Your task to perform on an android device: I will share my progress with my son, Evan Kramer, to motivate him to stay fit.
Image 0: 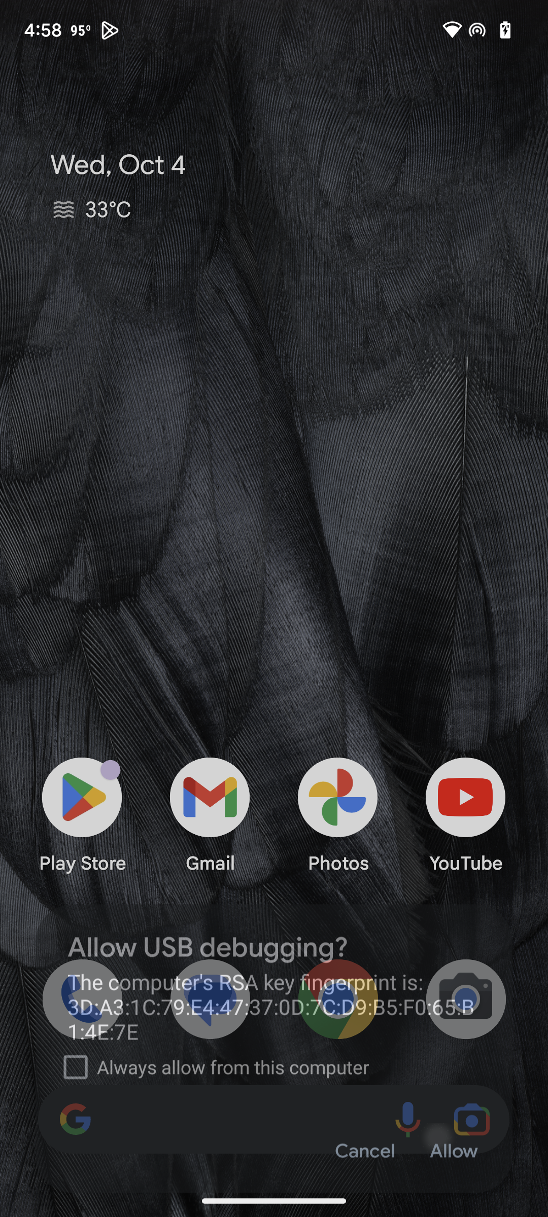
Open Google fit app.
Step 0: open app "Fit"
Image 1: 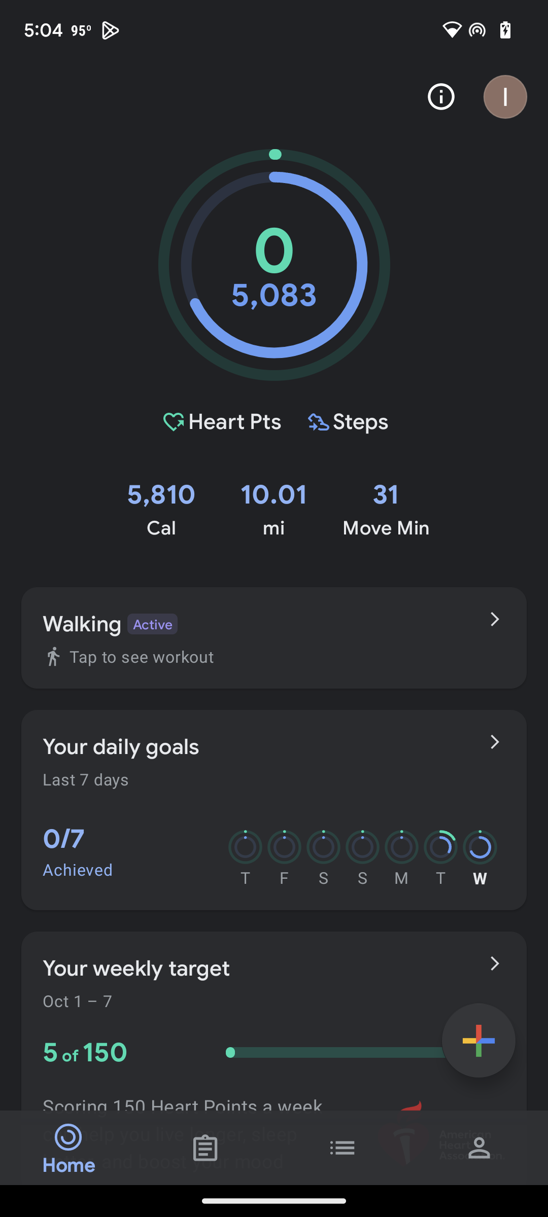
Click on the second icon at the bottom.
Step 1: click (205, 1148)
Image 2: 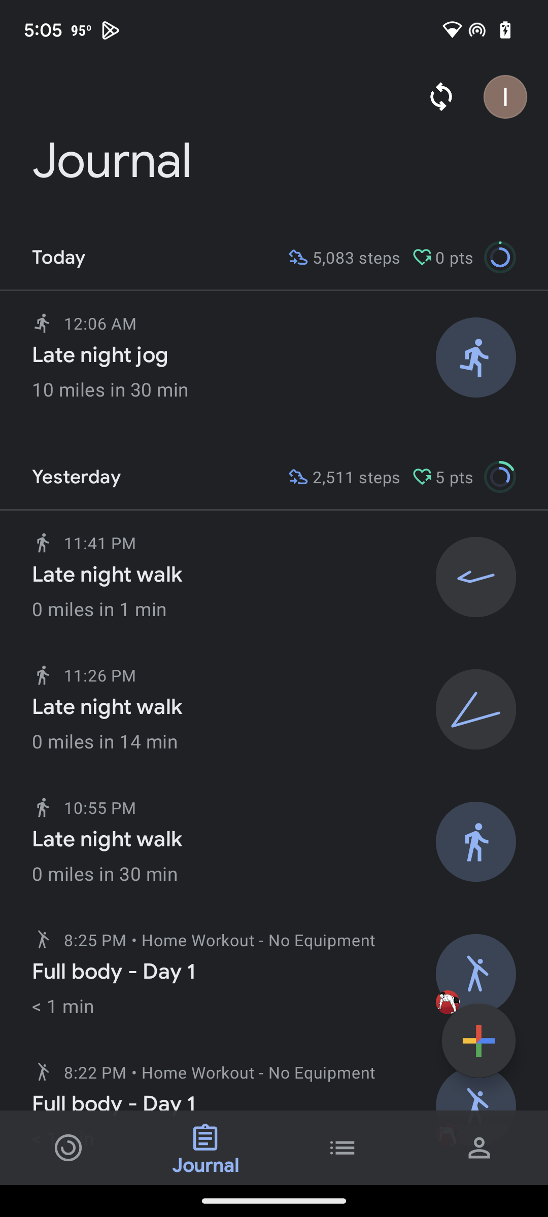
Click on late night jog.
Step 2: click (234, 355)
Image 3: 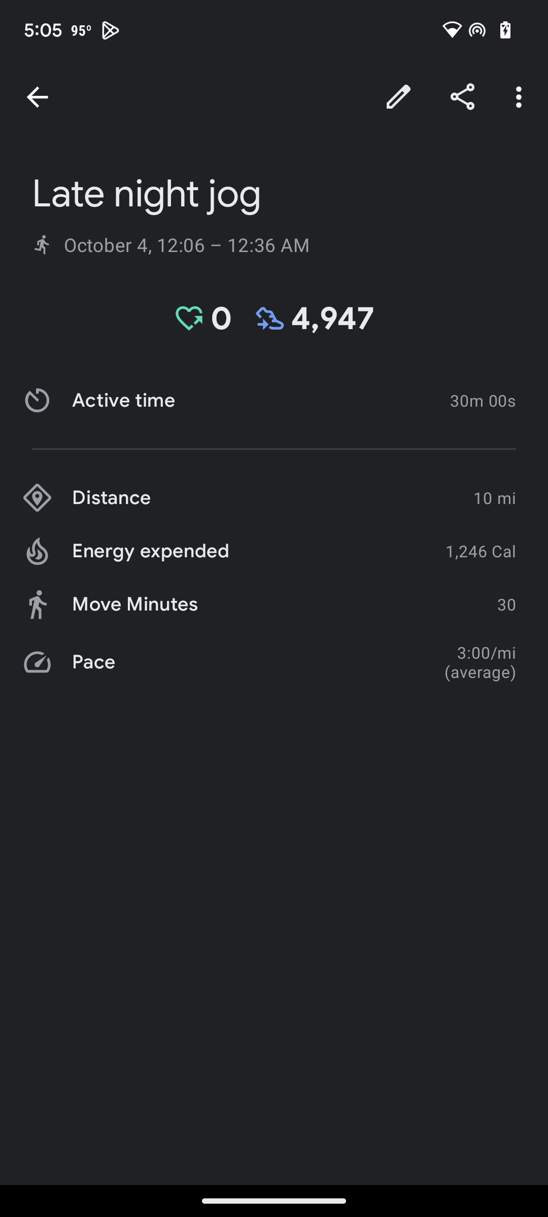
Click on the share option at the top.
Step 3: click (463, 97)
Image 4: 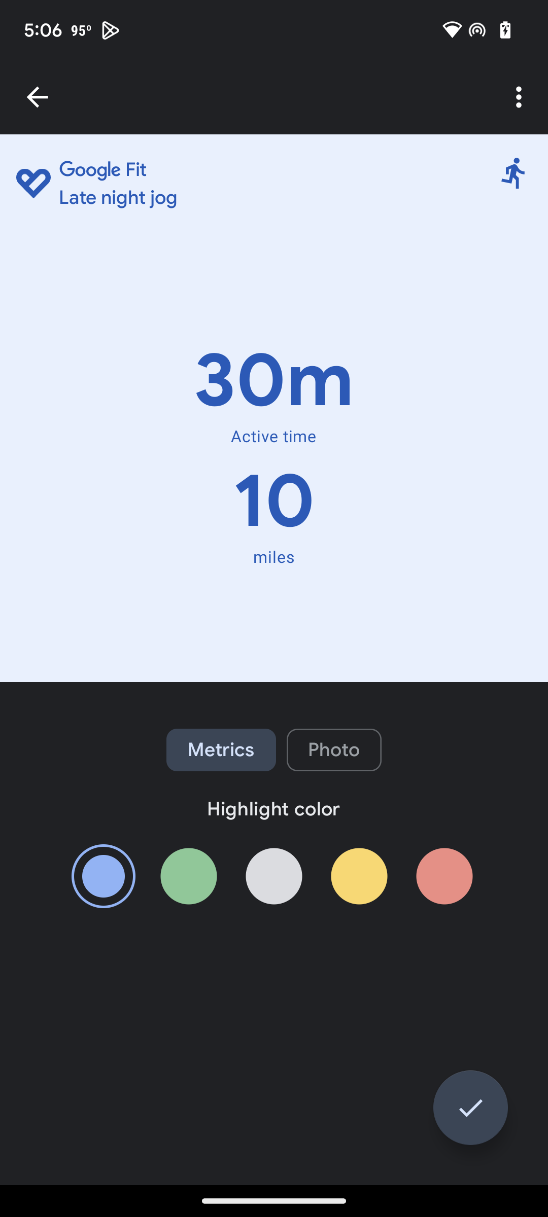
Click on OK option at the bottom.
Step 4: click (470, 1107)
Image 6: 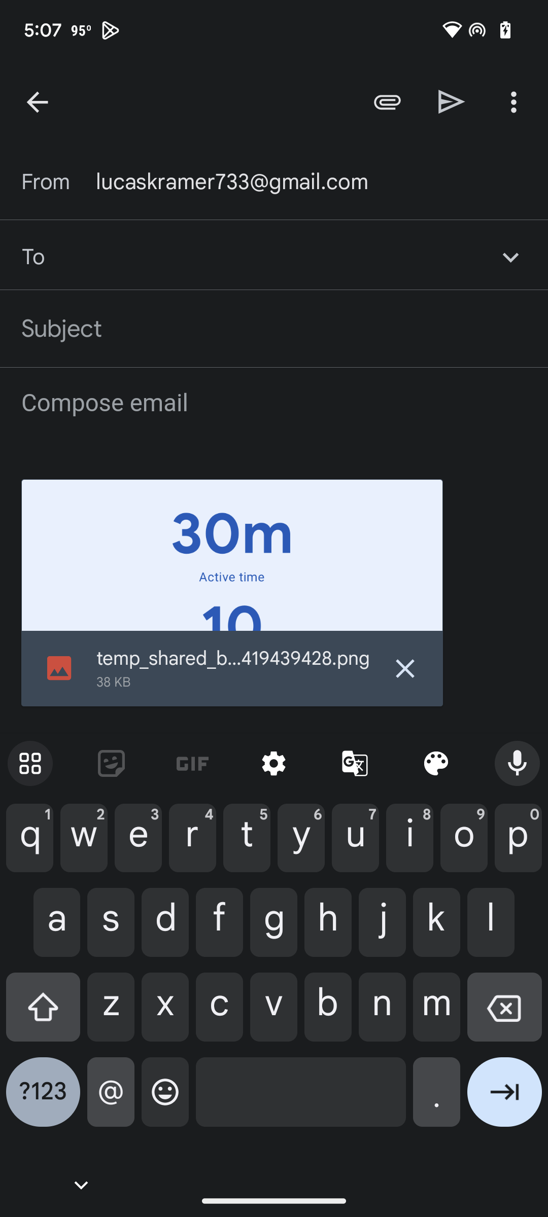
Type evankramer@gmail.com in the To box.
Step 6: type "evankramer@gmail.com"
Image 7: 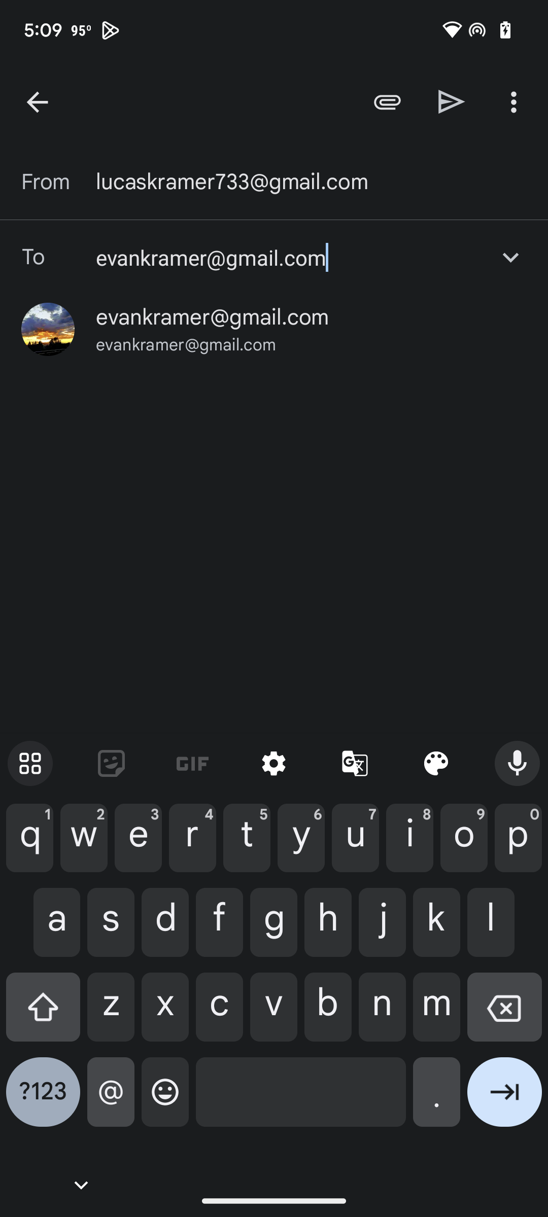
Click on sent.
Step 7: click (452, 102)